Your task to perform on an android device: I want to create a group of my friends and add Amelia miller as a member of this group, so create a group named Old Friends and add Amelia miller as a member in the Chat app.
Image 0: 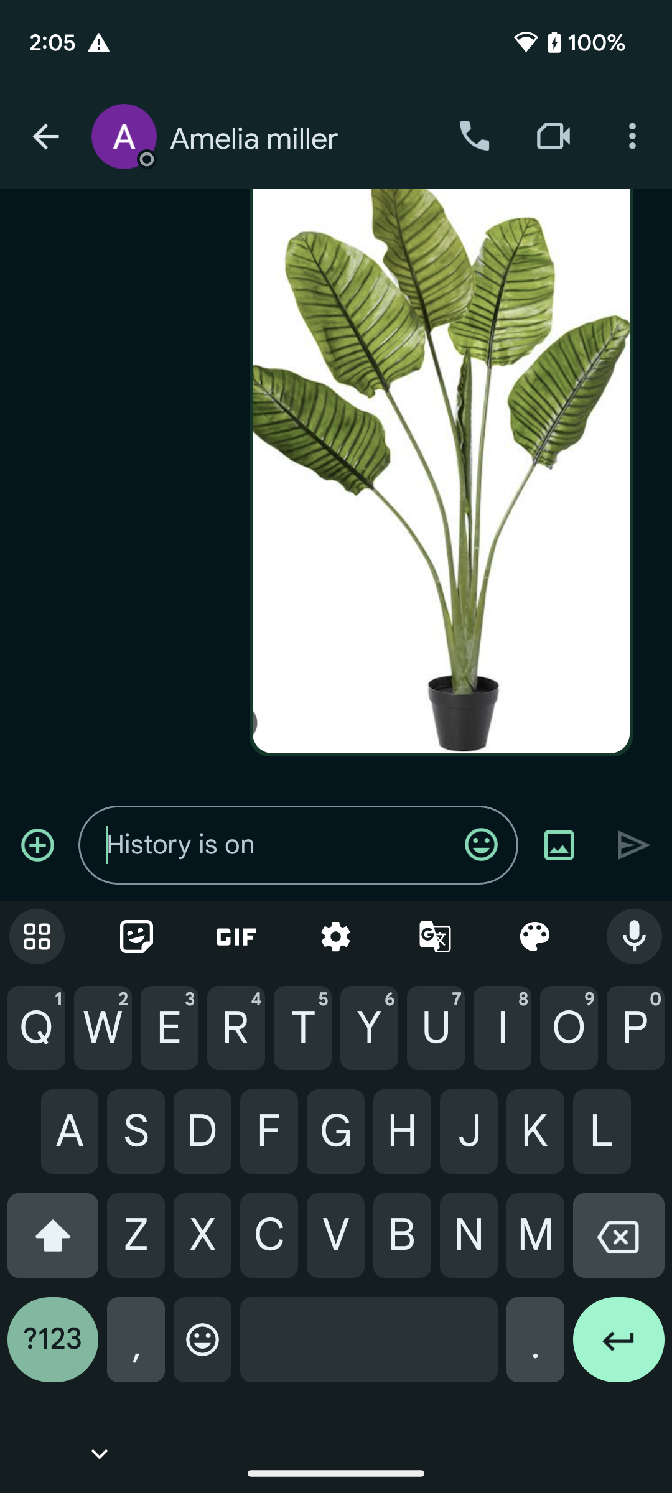
Go back to the previous page to view the create a space option.
Step 0: press back button
Image 1: 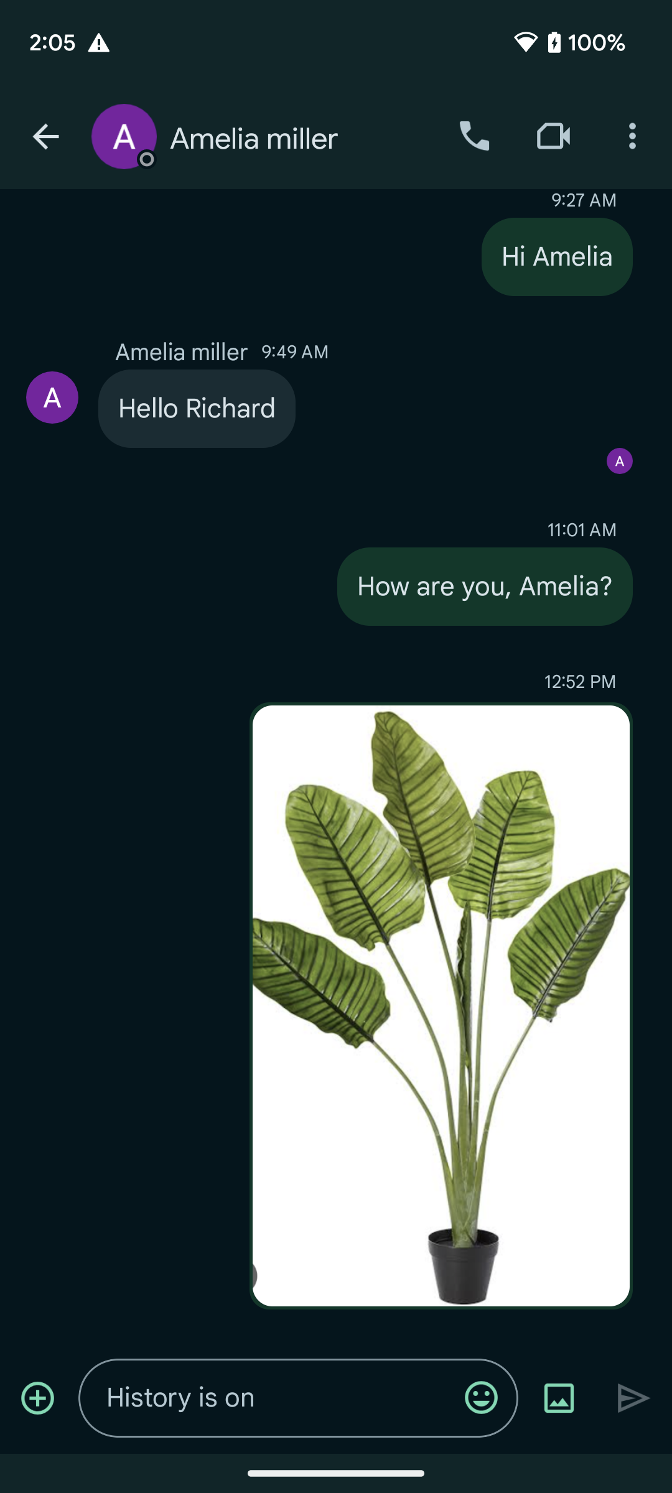
Go back to the previous page to view the create a space option.
Step 1: press back button
Image 2: 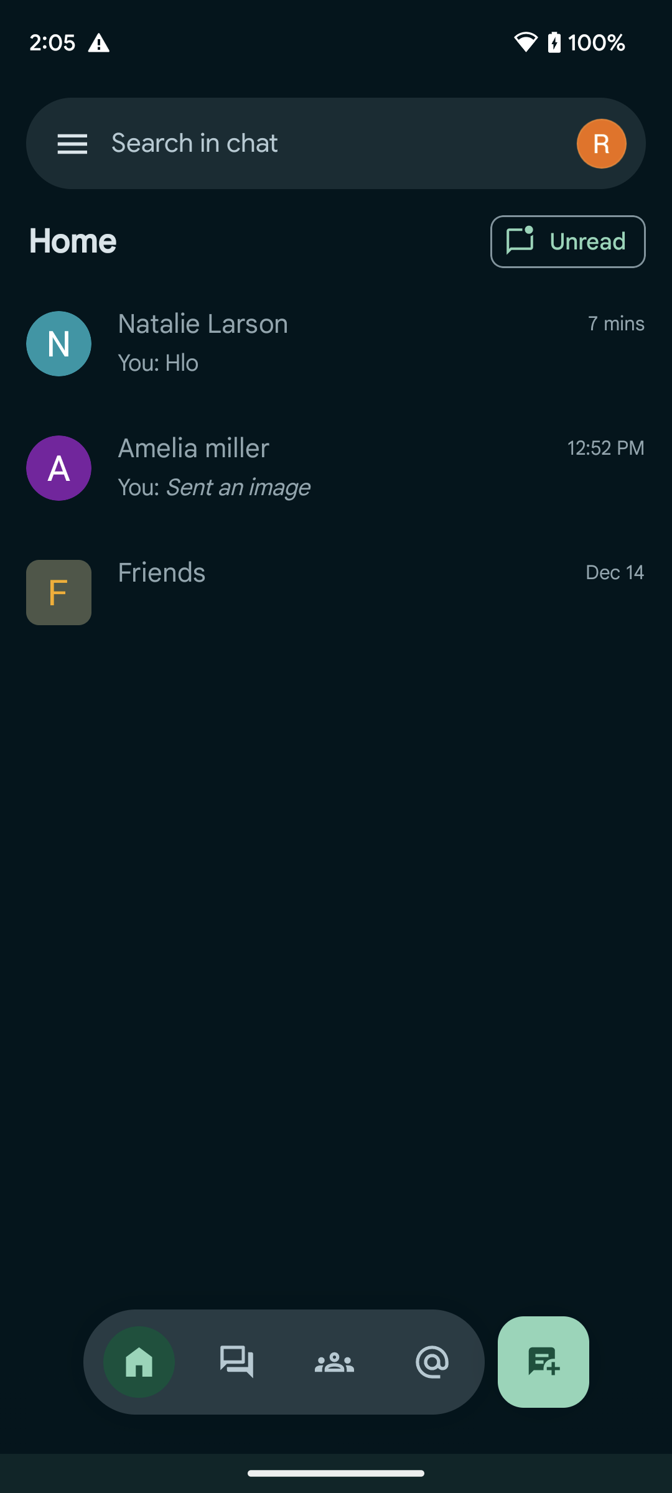
Click on the plus icon at the bottom right corner of the screen to view the create a space option.
Step 2: click (543, 1362)
Image 3: 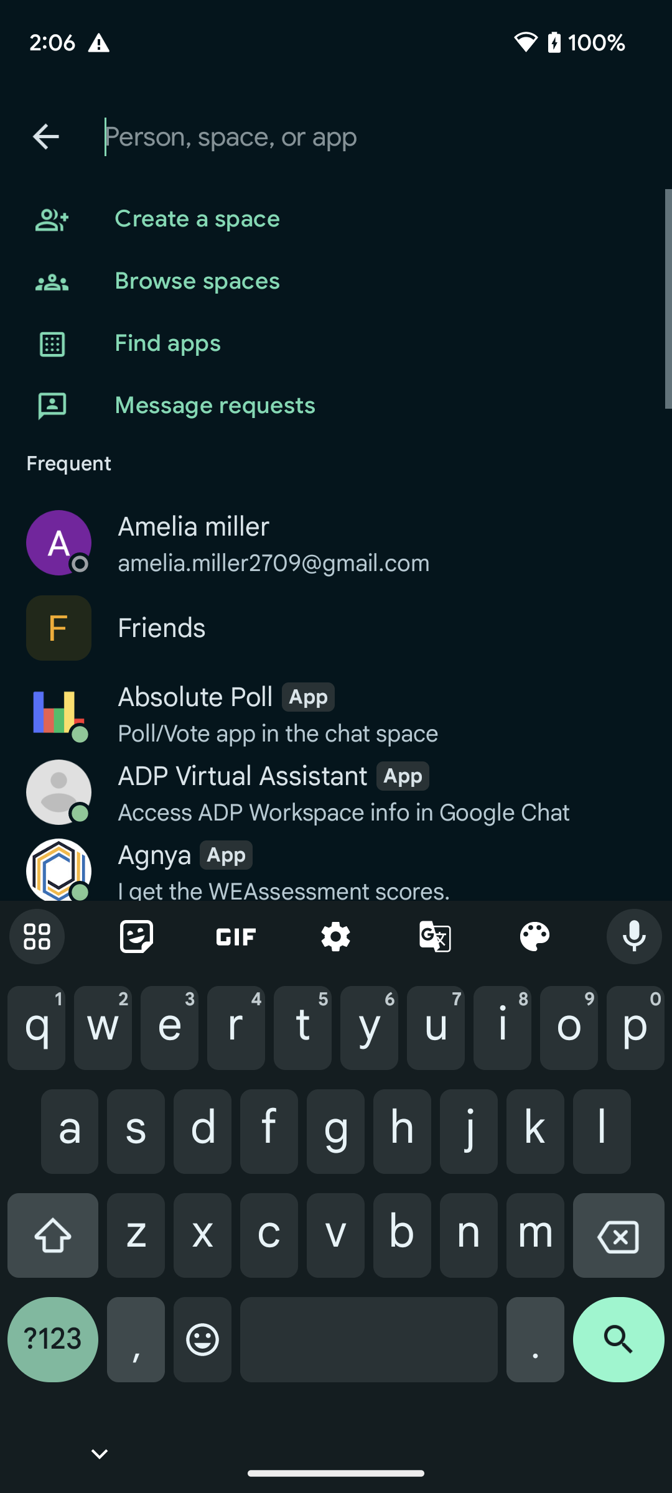
Click on the Create a space option to create a new space.
Step 3: click (195, 220)
Image 4: 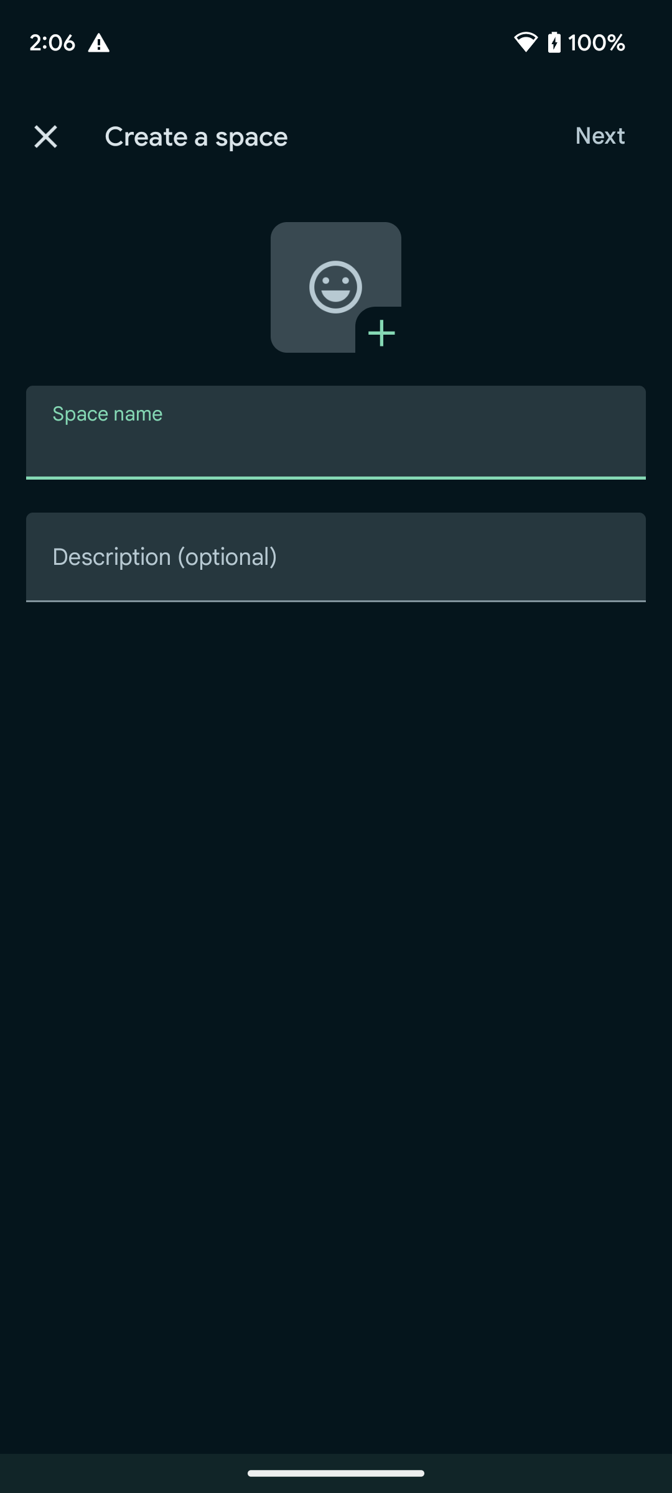
Click on the Space name section to set the name of this group.
Step 4: click (336, 432)
Image 5: 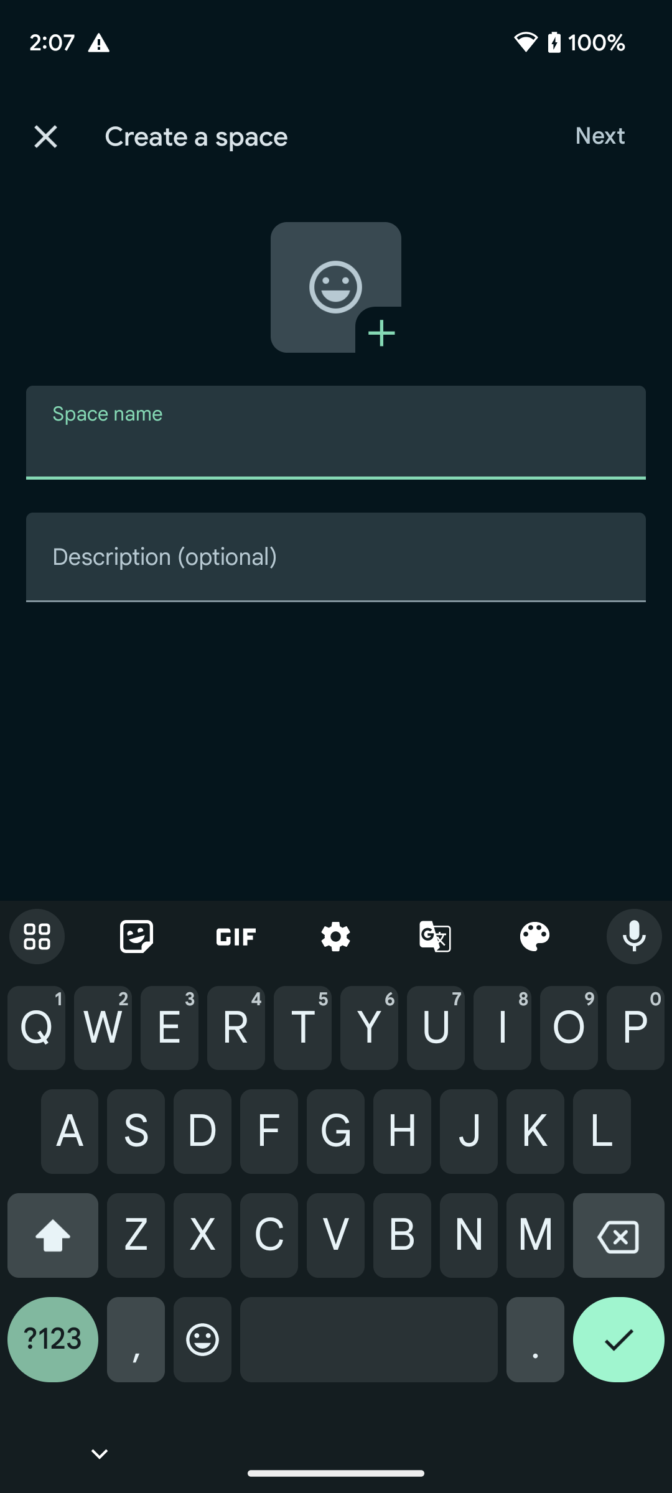
Type Old Friends in the Space name section to set the name of this group.
Step 5: type "Old Friends"
Image 6: 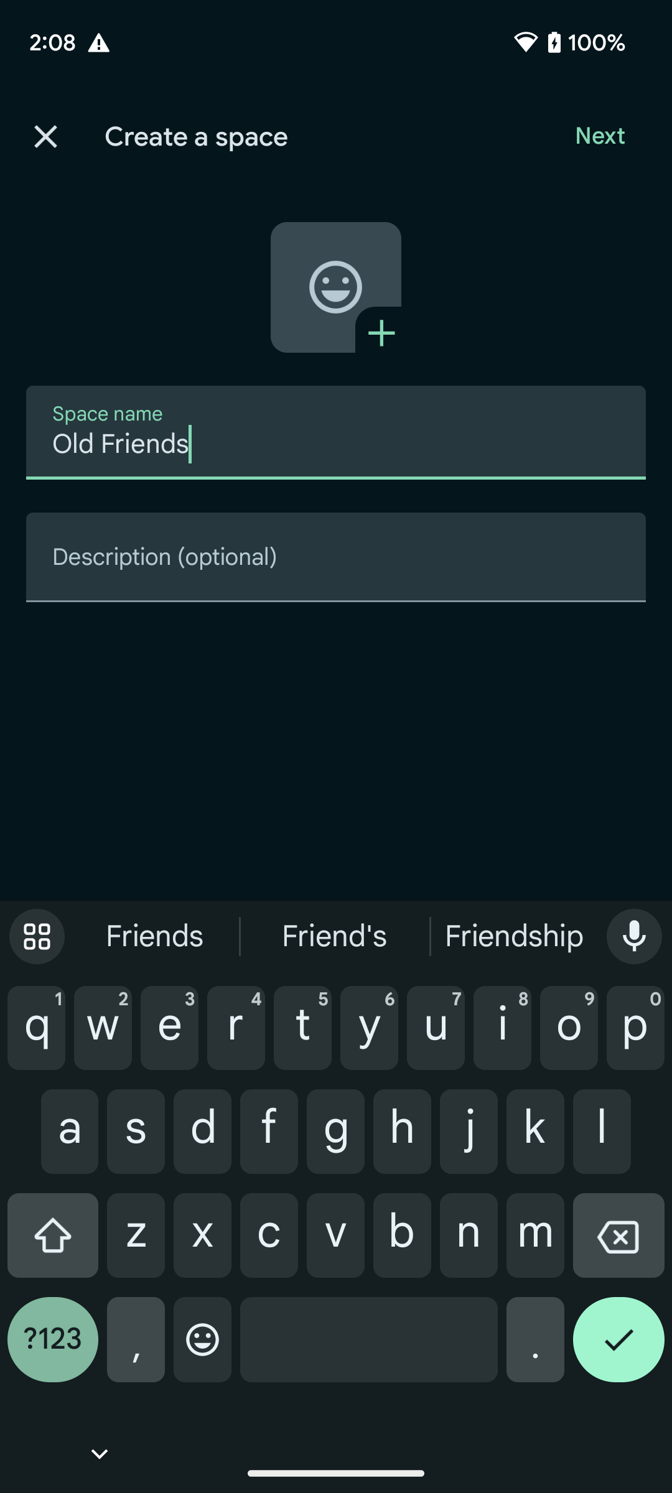
Click on the Next button at the bottom right corner of the screen to view the add members option.
Step 6: click (600, 136)
Image 7: 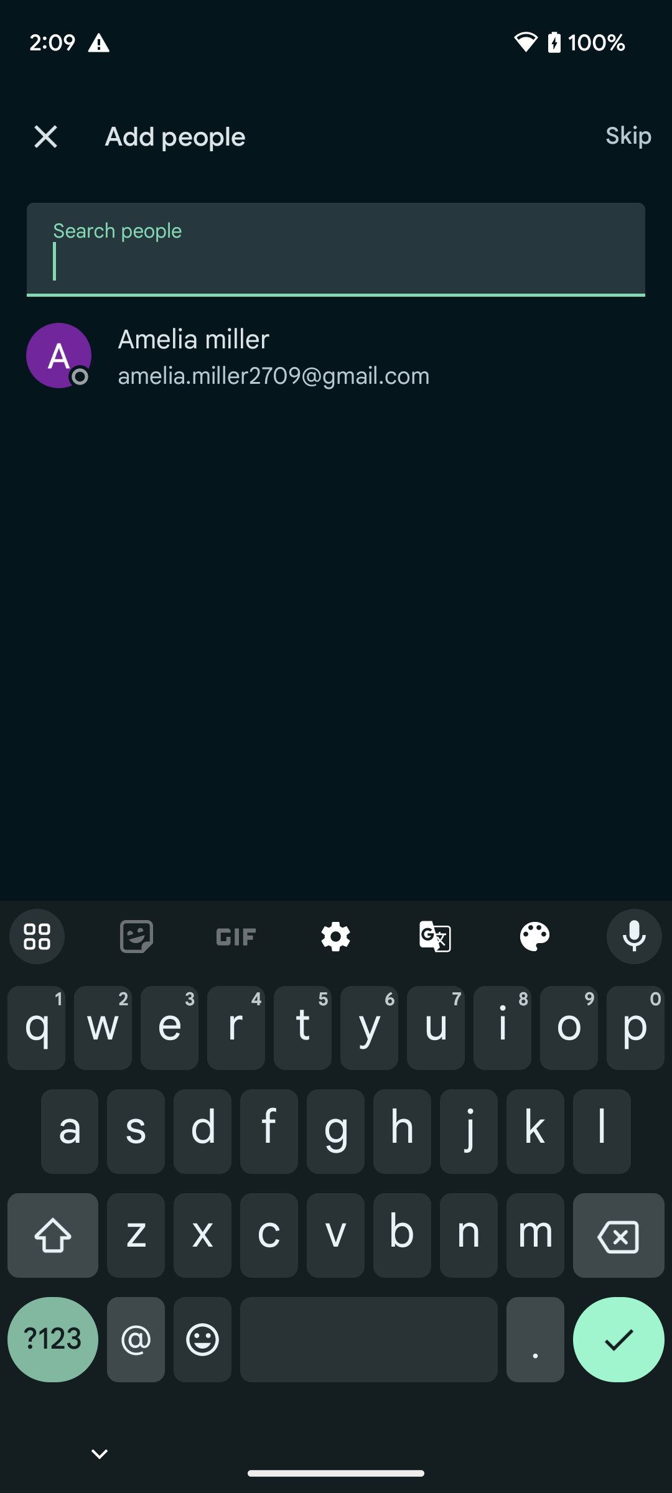
Type Amelia miller in the search people section to search for the members.
Step 7: type "Amelia miller"
Image 8: 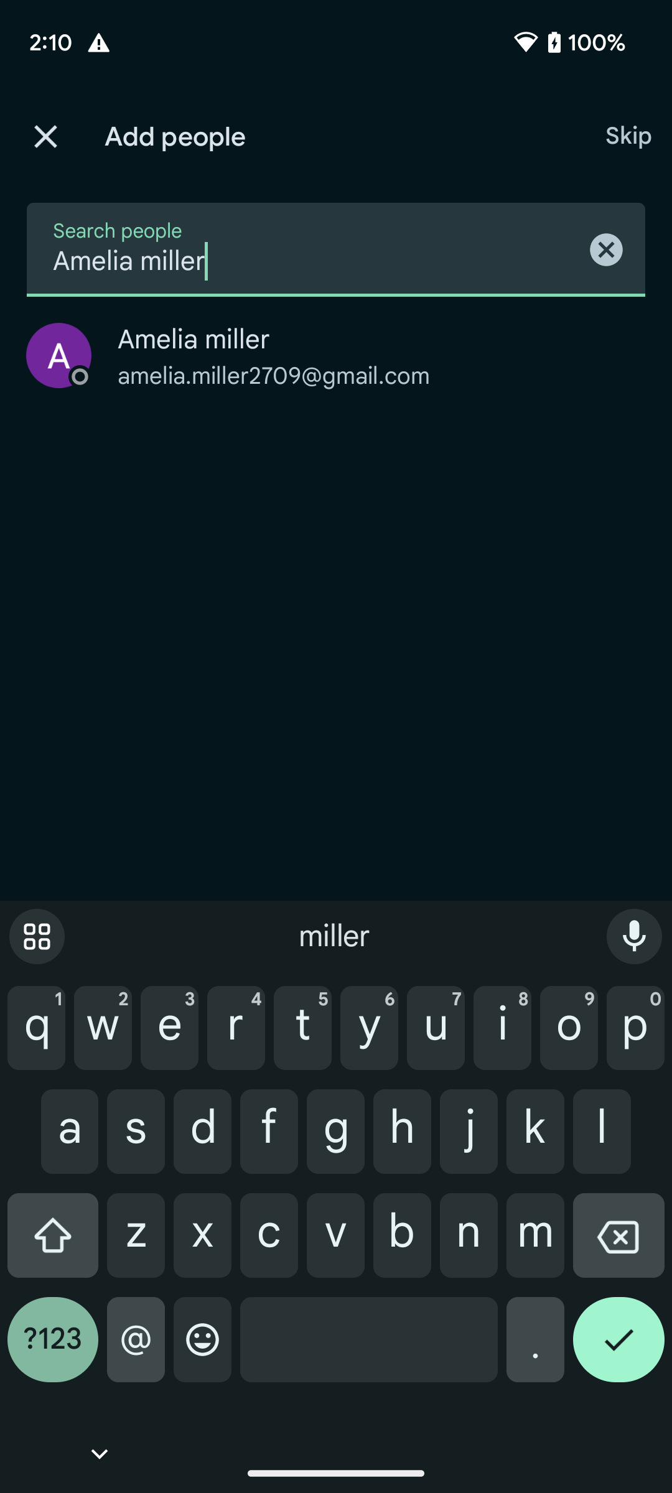
Click on the suggested member to add this member in this group.
Step 8: click (336, 605)
Image 9: 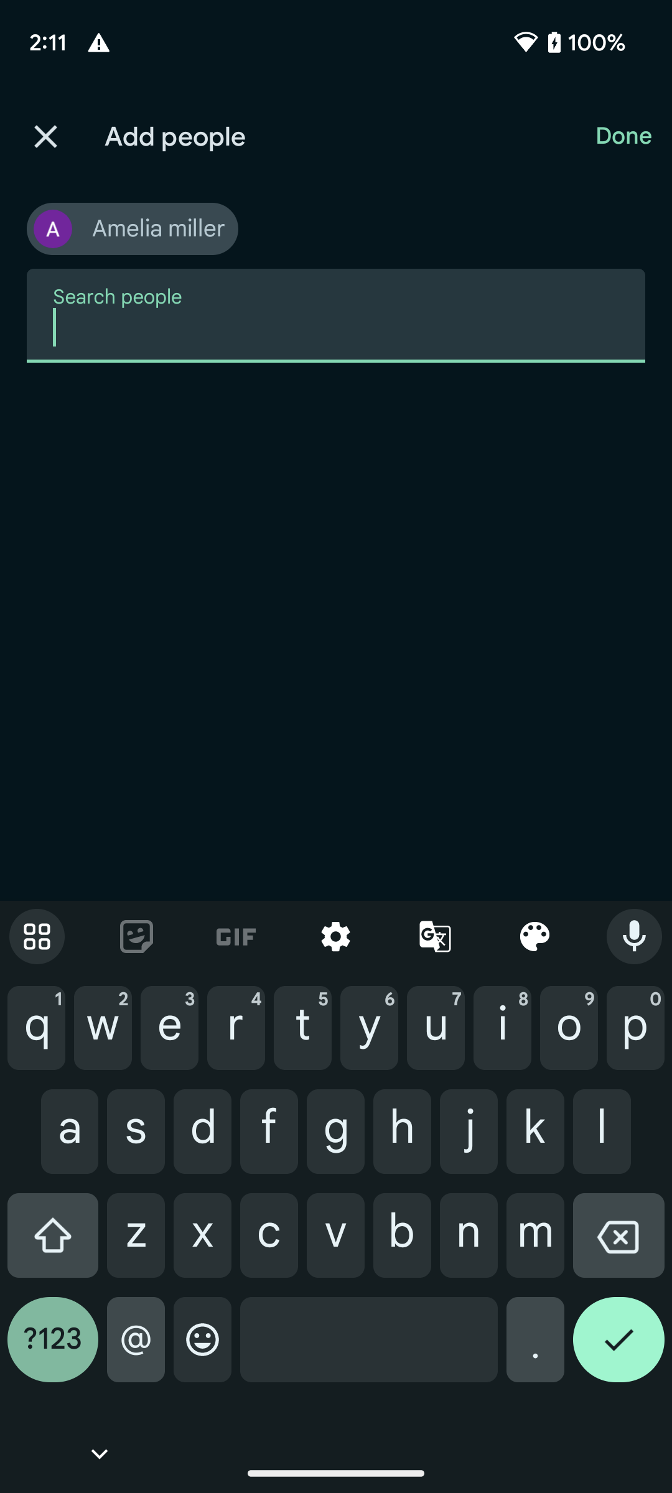
Click on the Done button at the top right corner of the screen to save this group.
Step 9: click (623, 136)
Image 10: 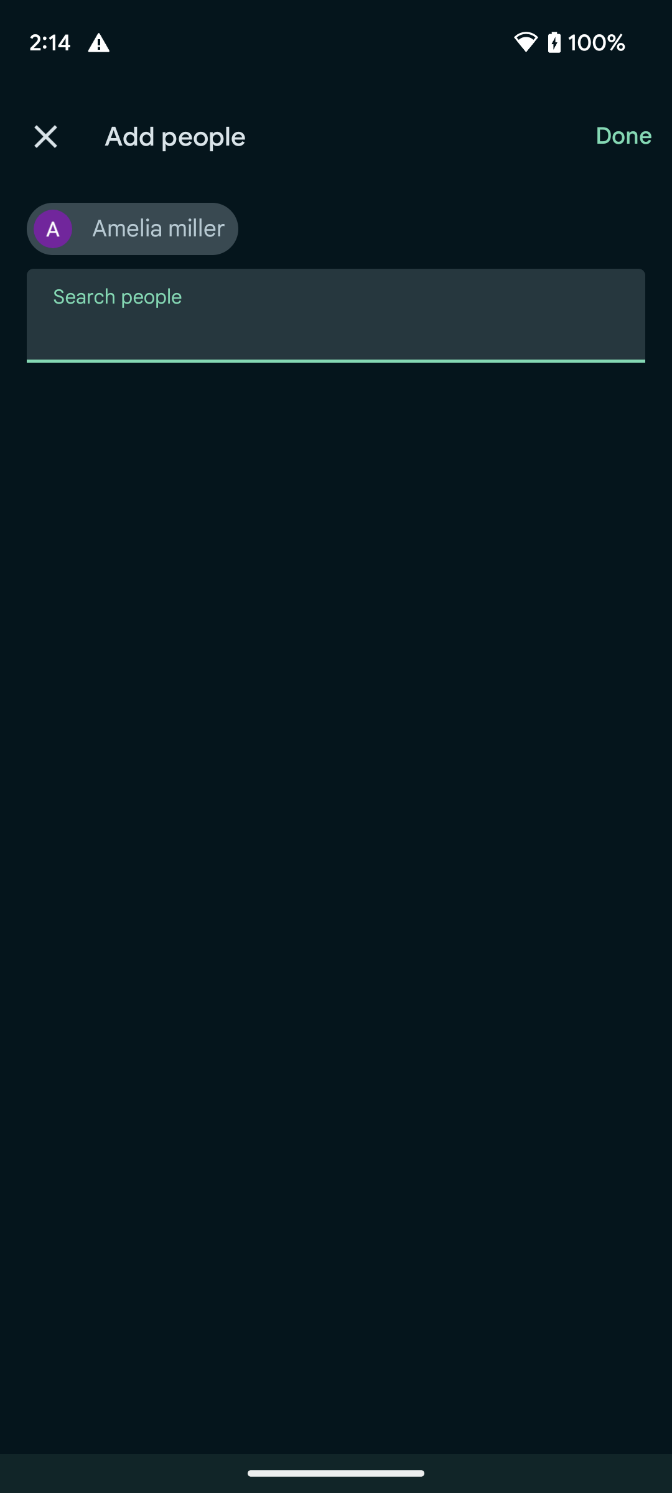
Click on the Done button at the top right corner of the screen to save this group.
Step 10: wait